Your task to perform on an android device: Open the Martinoz pizza app and search for Fresh delight pizza and see details about it 
Image 0: 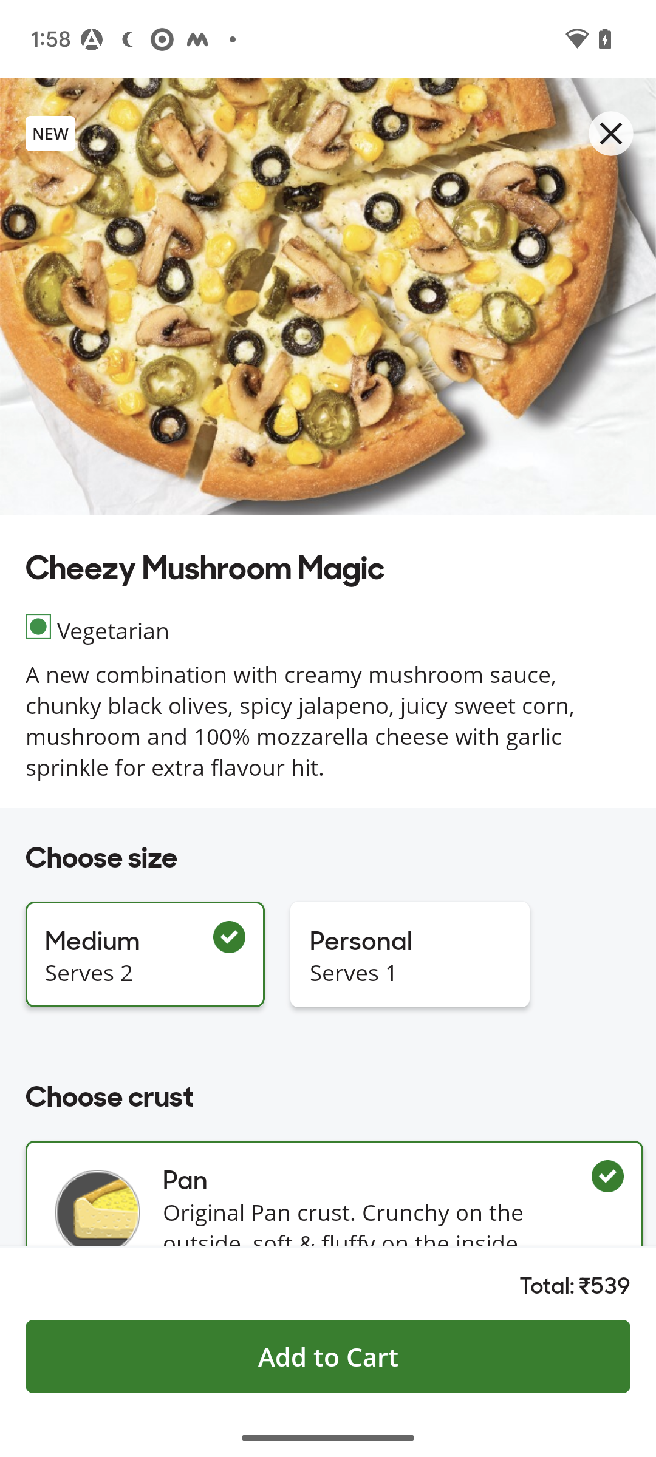
open Martinoz pizza app
Step 0: open app "Martinoz Pizza"
Image 1: 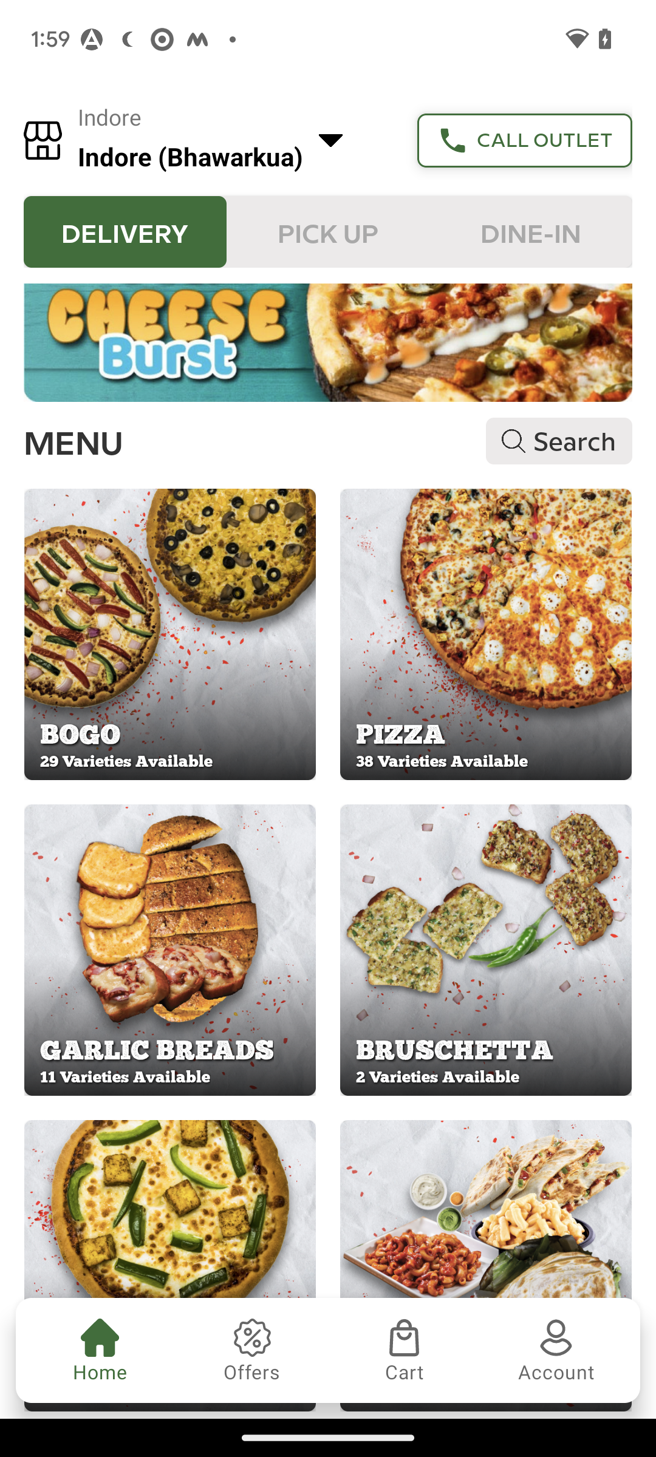
swipe up to view the fresh delight pizza
Step 1: scroll down
Image 2: 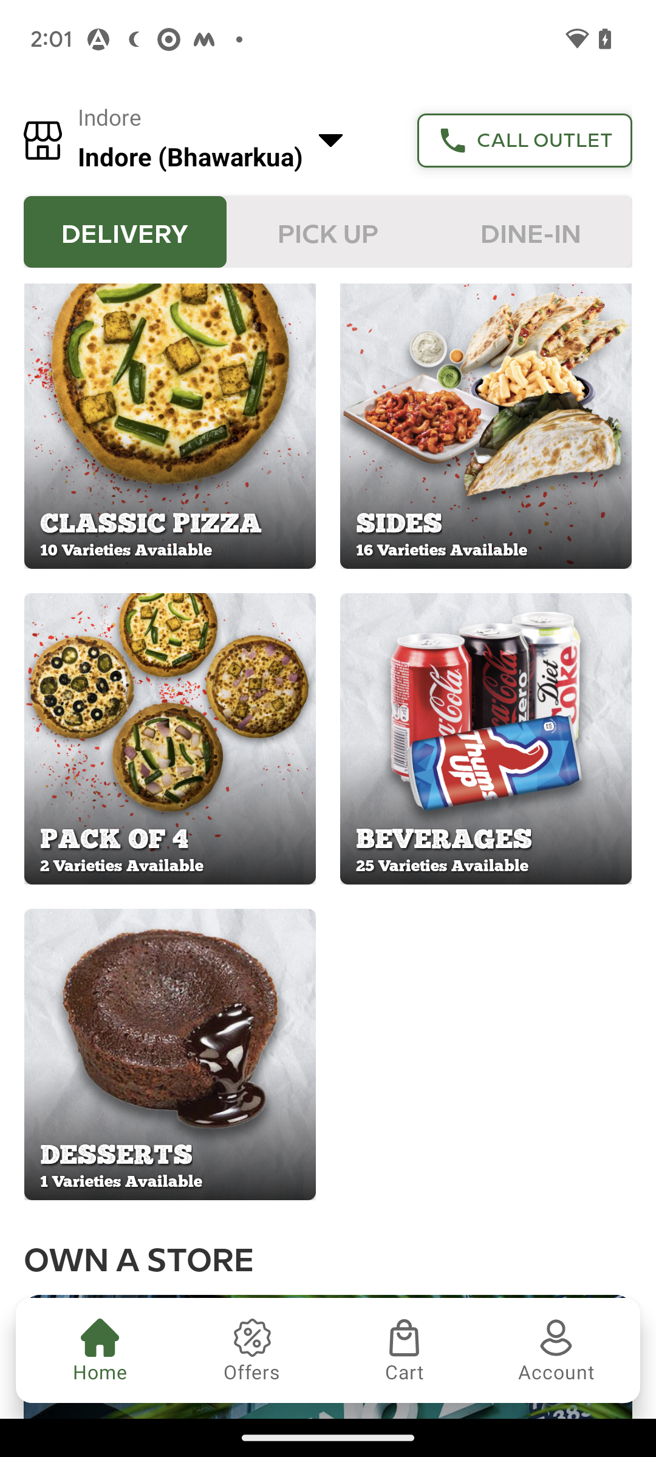
swipe up to view the fresh delight pizza
Step 2: wait
Image 3: 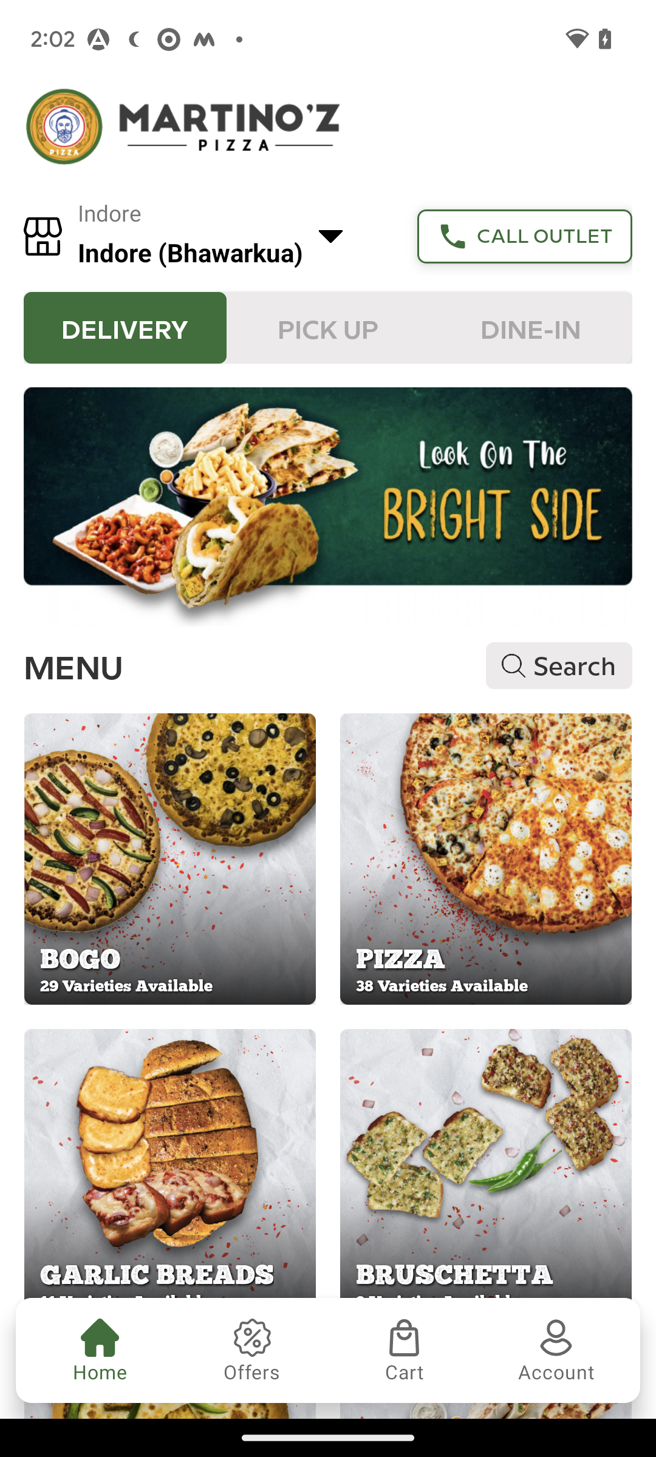
go to the pizza menu 
Step 3: click (485, 859)
Image 4: 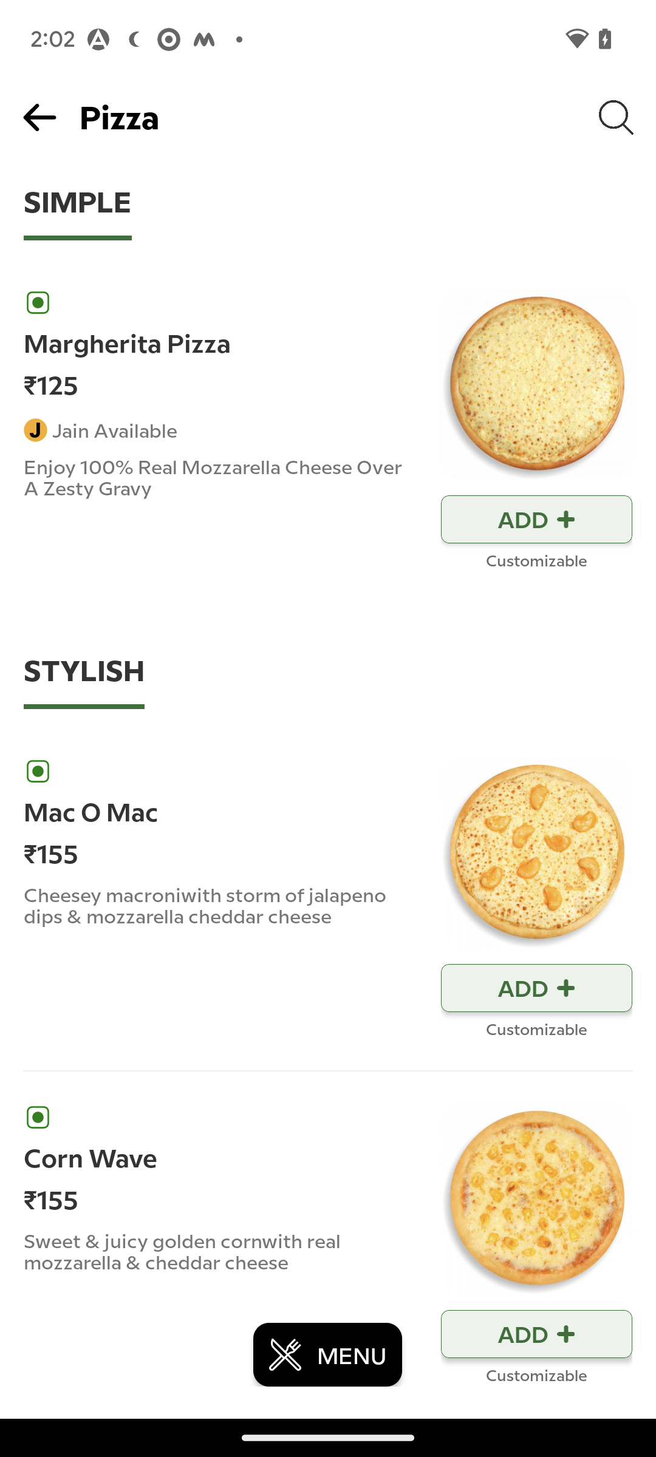
swipe up
Step 4: scroll down
Image 5: 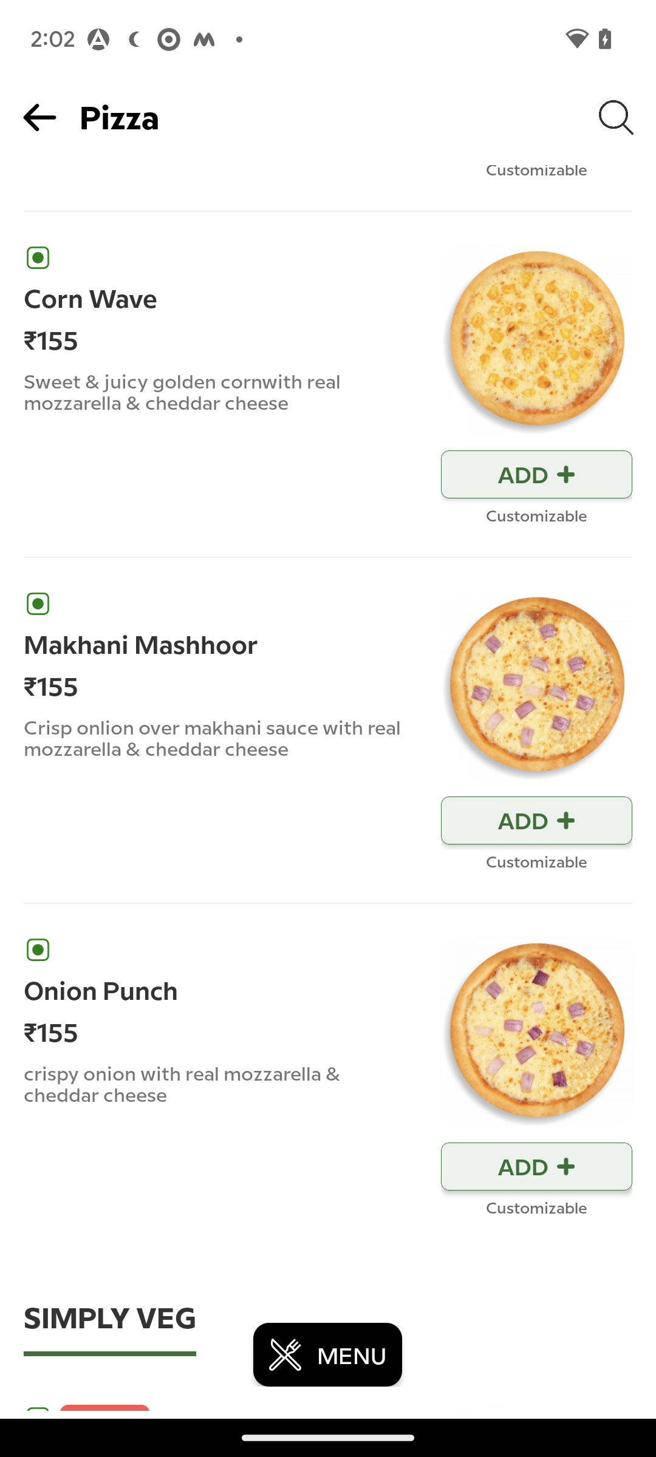
swipe up
Step 5: scroll down
Image 6: 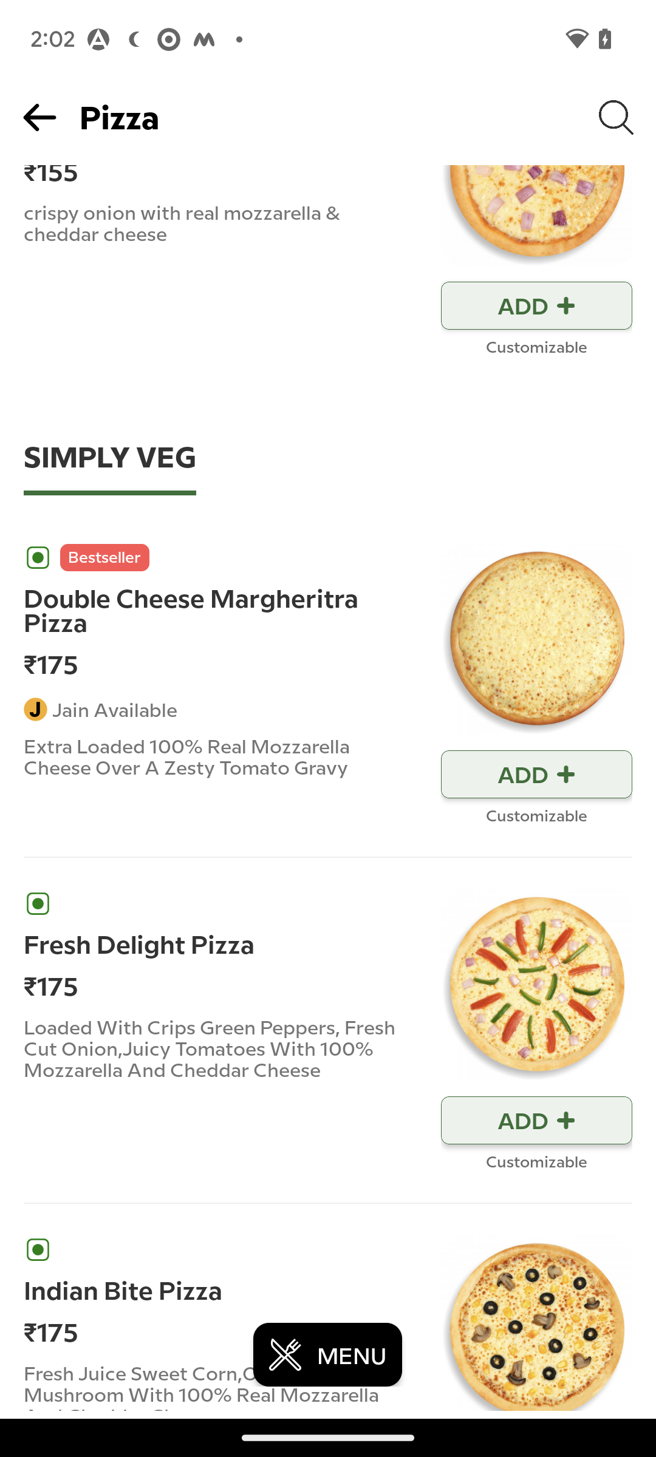
click on the fresh delight pizza
Step 6: click (220, 985)
Image 7: 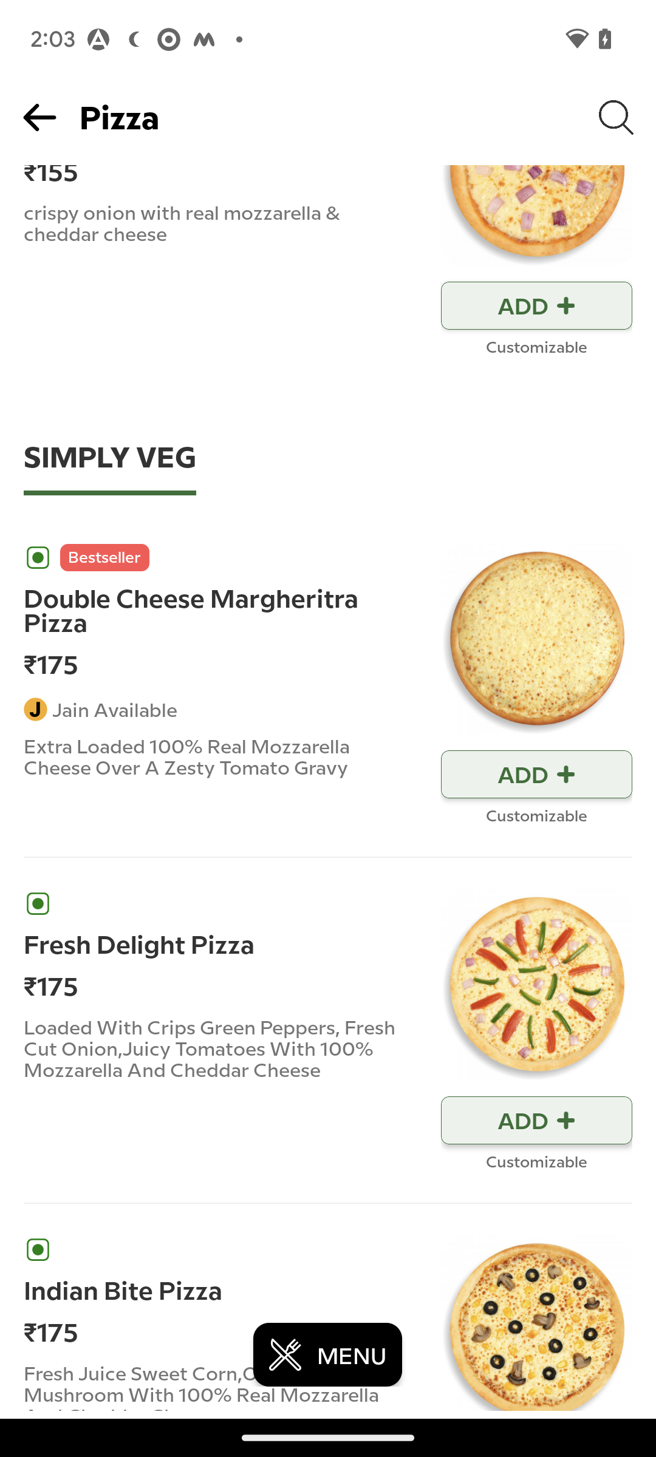
click on the fresh delight pizza
Step 7: click (536, 985)